Your task to perform on an android device: I want to view Anna's Best Legumes a poeler's nutriotional value for better knowledge.
Image 0: 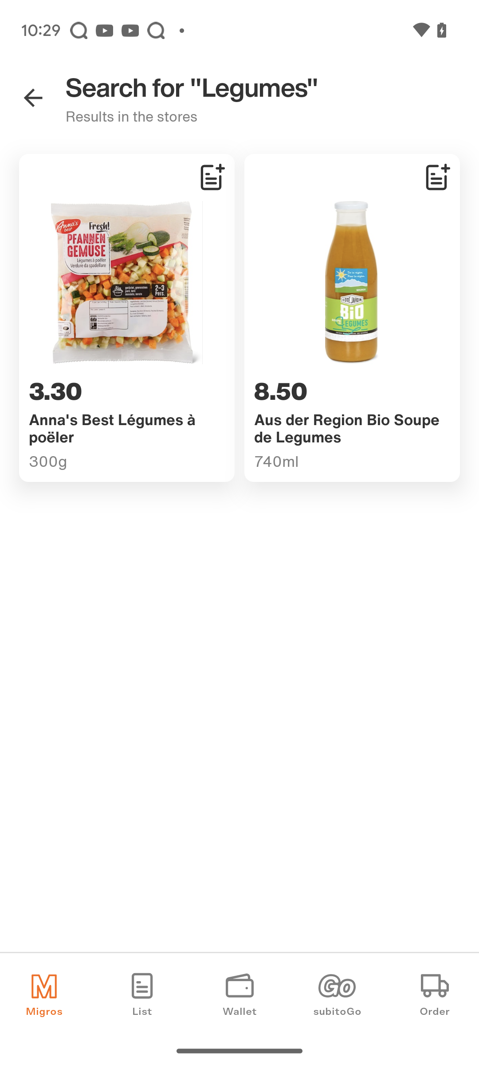
Click on the Anna's Best Legumes a poeler
Step 0: click (127, 282)
Image 1: 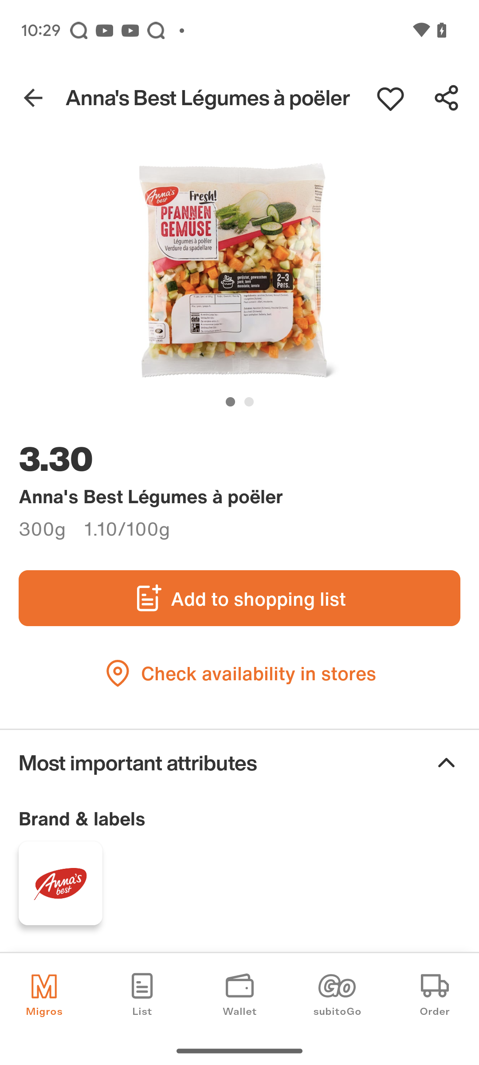
Swipe up to view its nutritional value
Step 1: scroll down
Image 2: 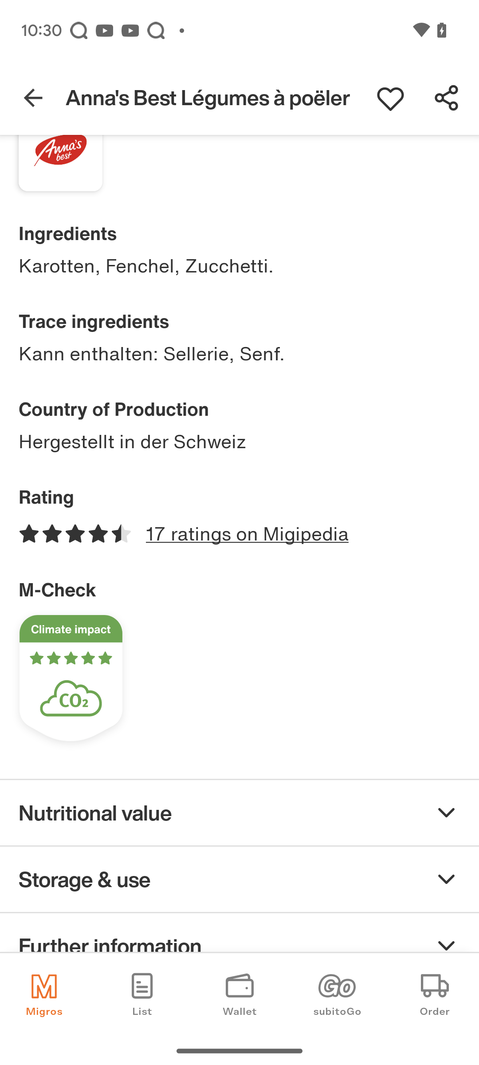
Click on the drop down of the nutritional value 
Step 2: click (239, 813)